Your task to perform on an android device: Create a new album called Cyber city and add the first 3 photos
Image 1: 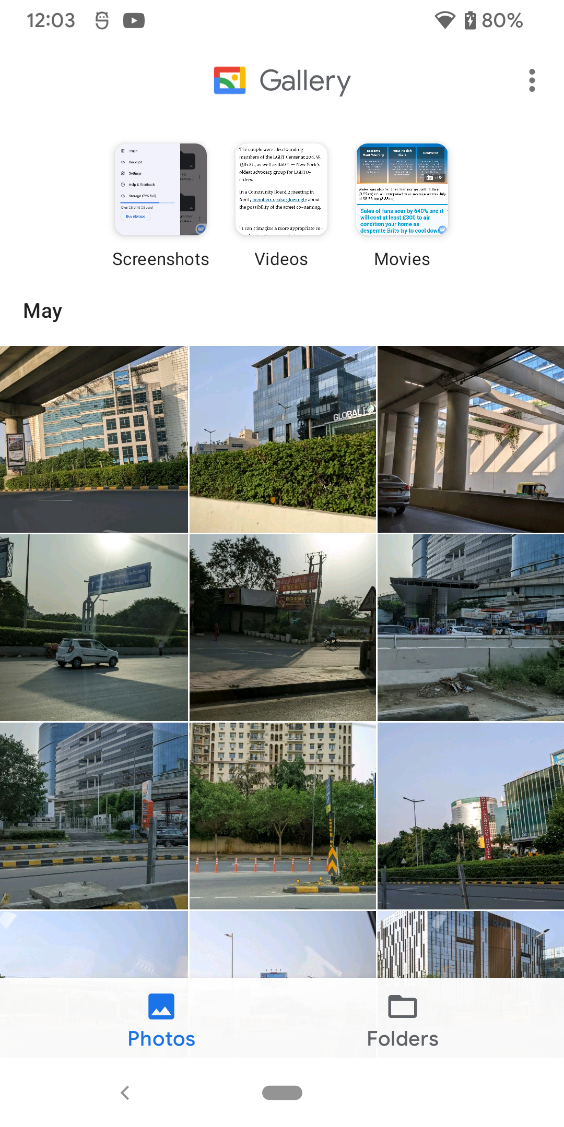
Go to the folders section at the bottom right corner of the screen
Step 1: click (402, 1017)
Image 2: 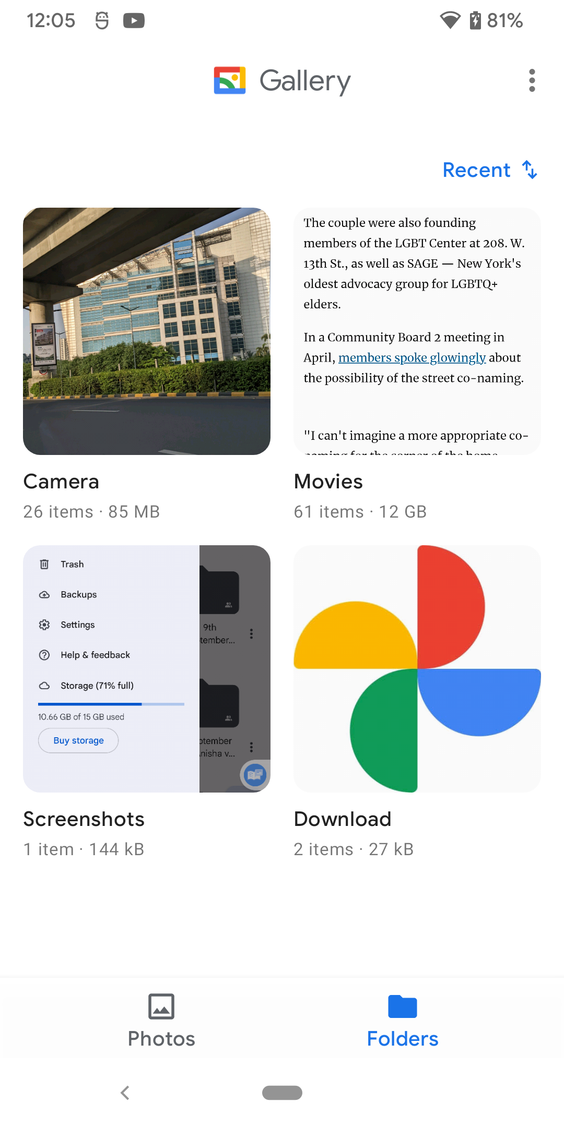
Click on more options icon at the top right corner of the screen
Step 2: click (535, 80)
Image 3: 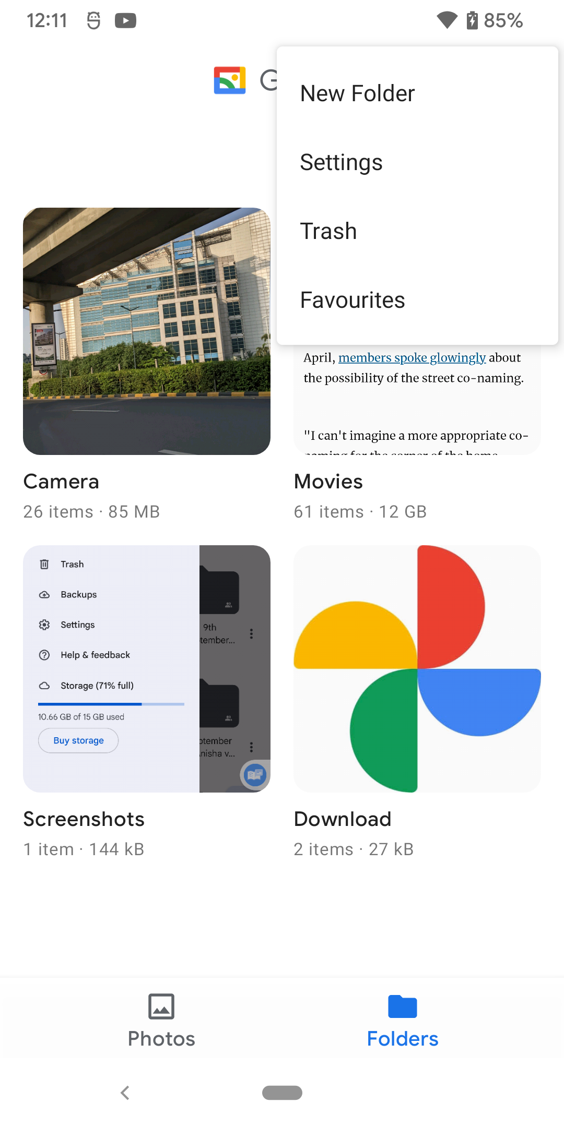
Click on the new folder option at the top right corner of the screen
Step 3: click (417, 92)
Image 4: 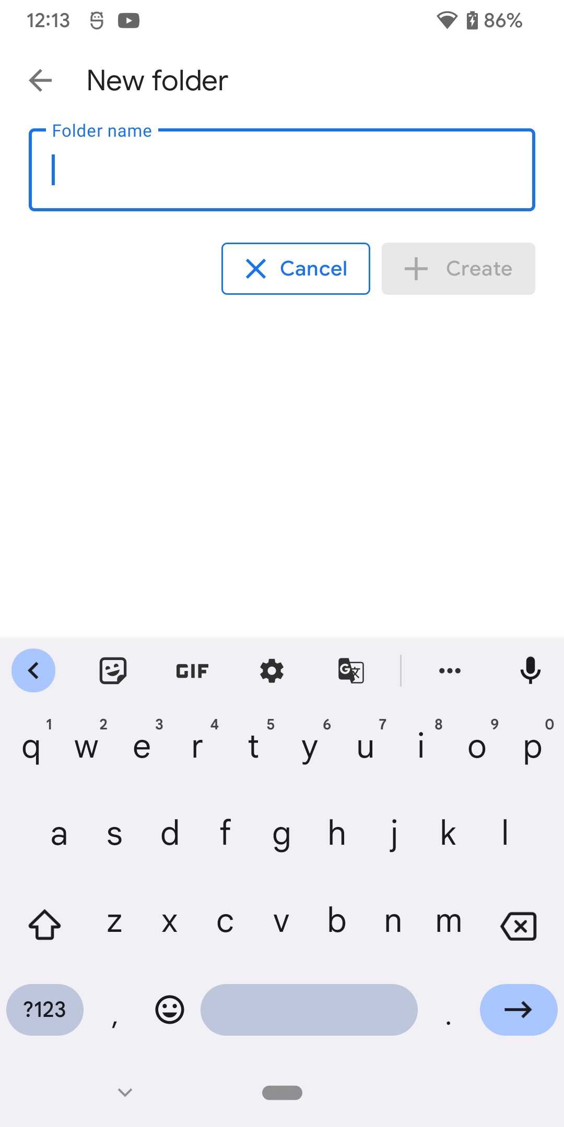
Add folder name as cyber city
Step 4: type "Cyber City"
Image 5: 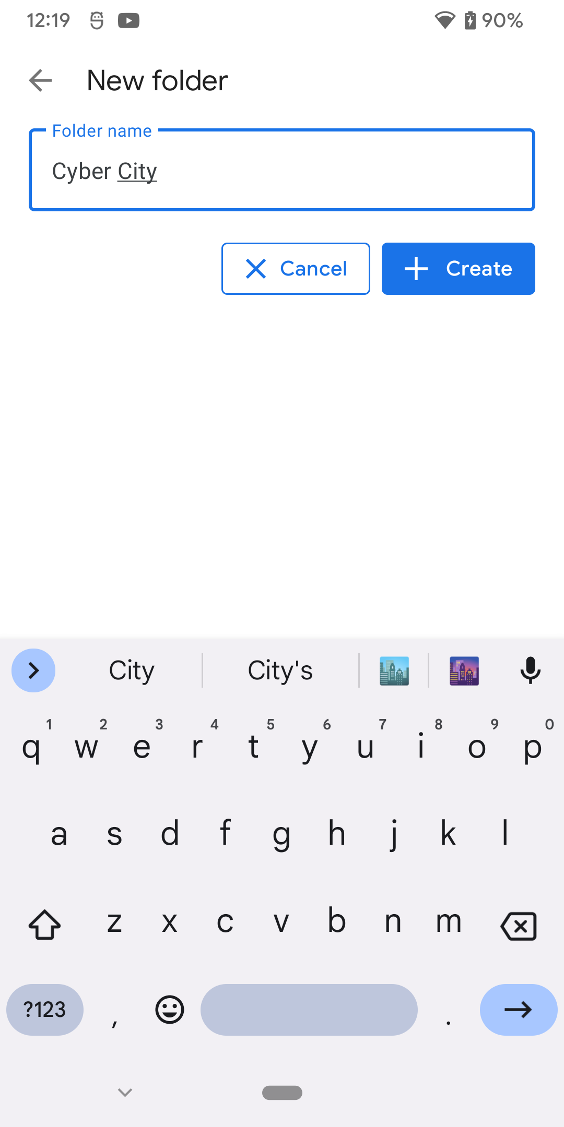
Click on the Create button
Step 5: click (459, 268)
Image 6: 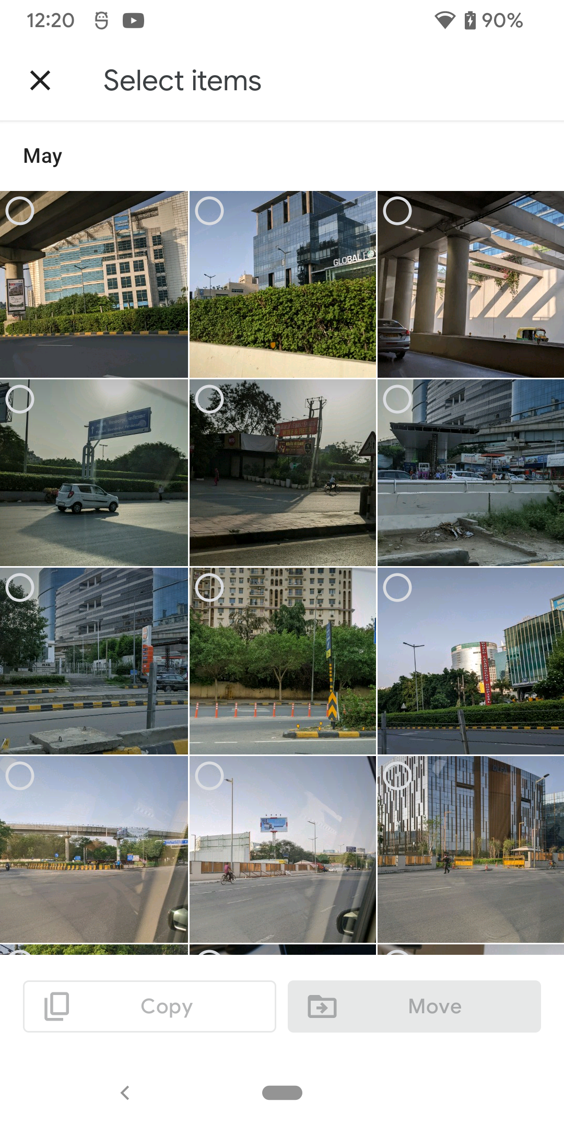
Select the first 3 photos
Step 6: click (94, 284)
Image 7: 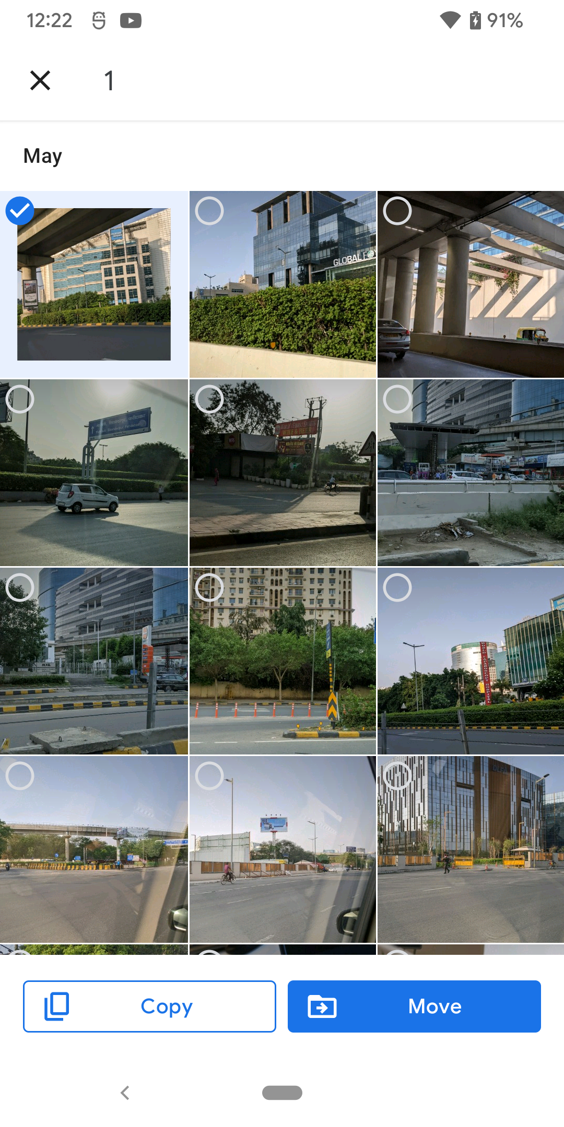
Select the first 3 photos
Step 7: click (283, 284)
Image 8: 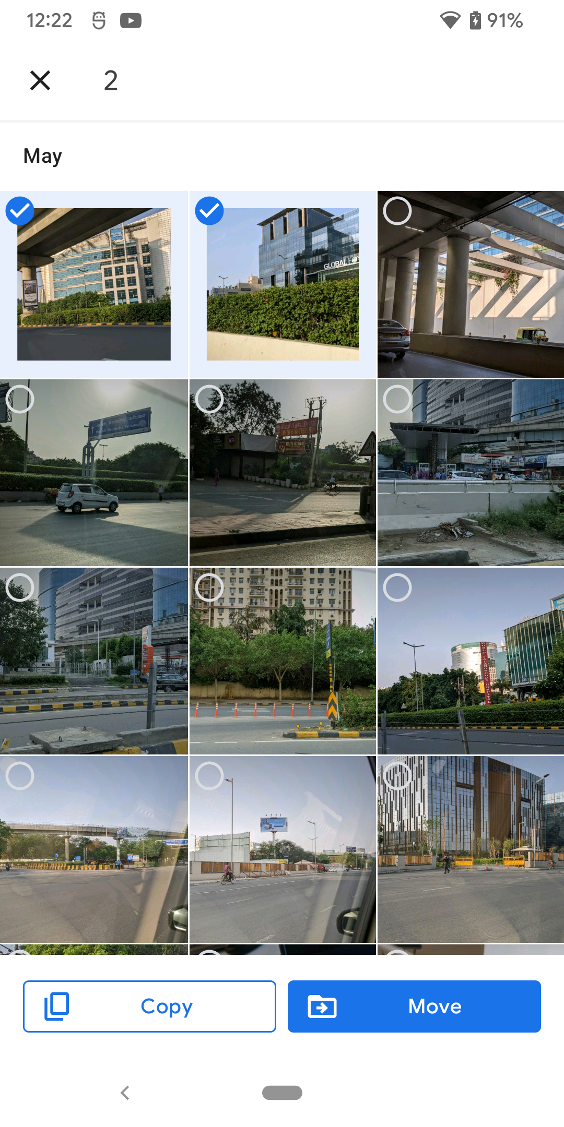
Select the first 3 photos
Step 8: click (471, 284)
Image 9: 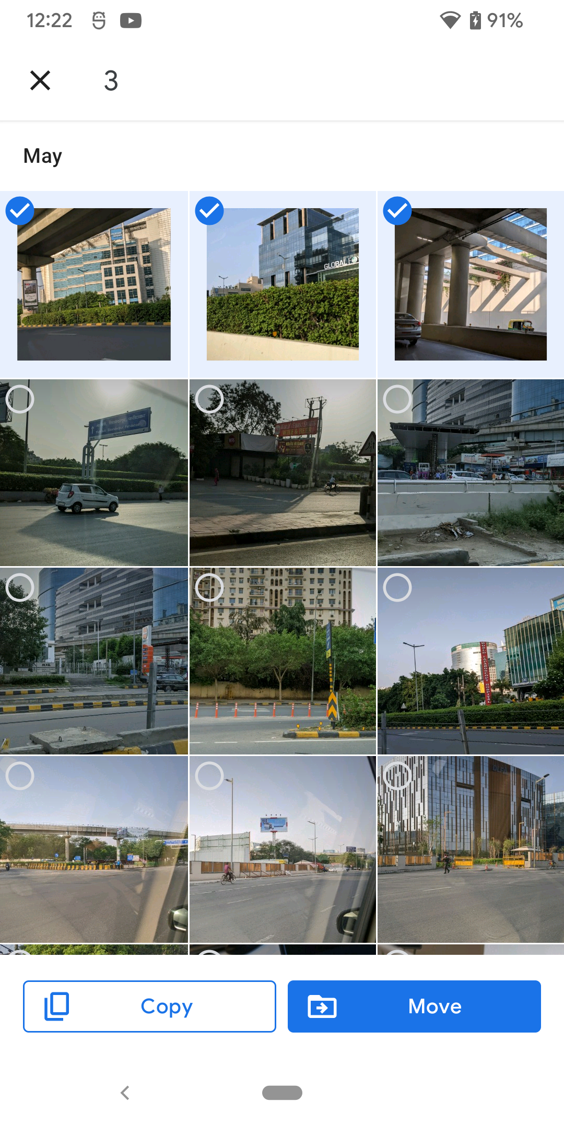
Click on the Move button at the bottom right corner of the screen
Step 9: click (414, 1006)